Your task to perform on an android device: open a form and fill that in on Google Form.
Image 0: 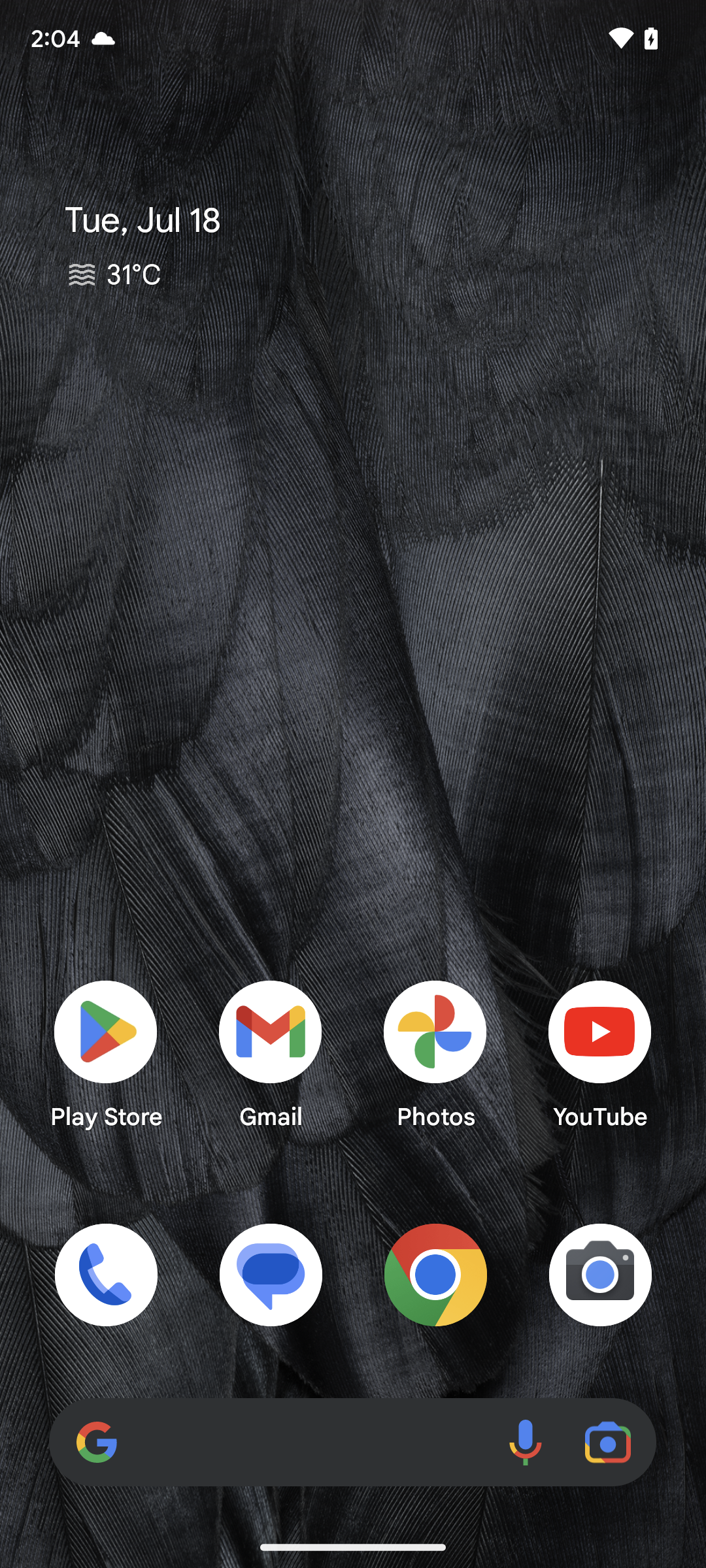
open Google Forms app
Step 0: open app "Forms app"
Image 1: 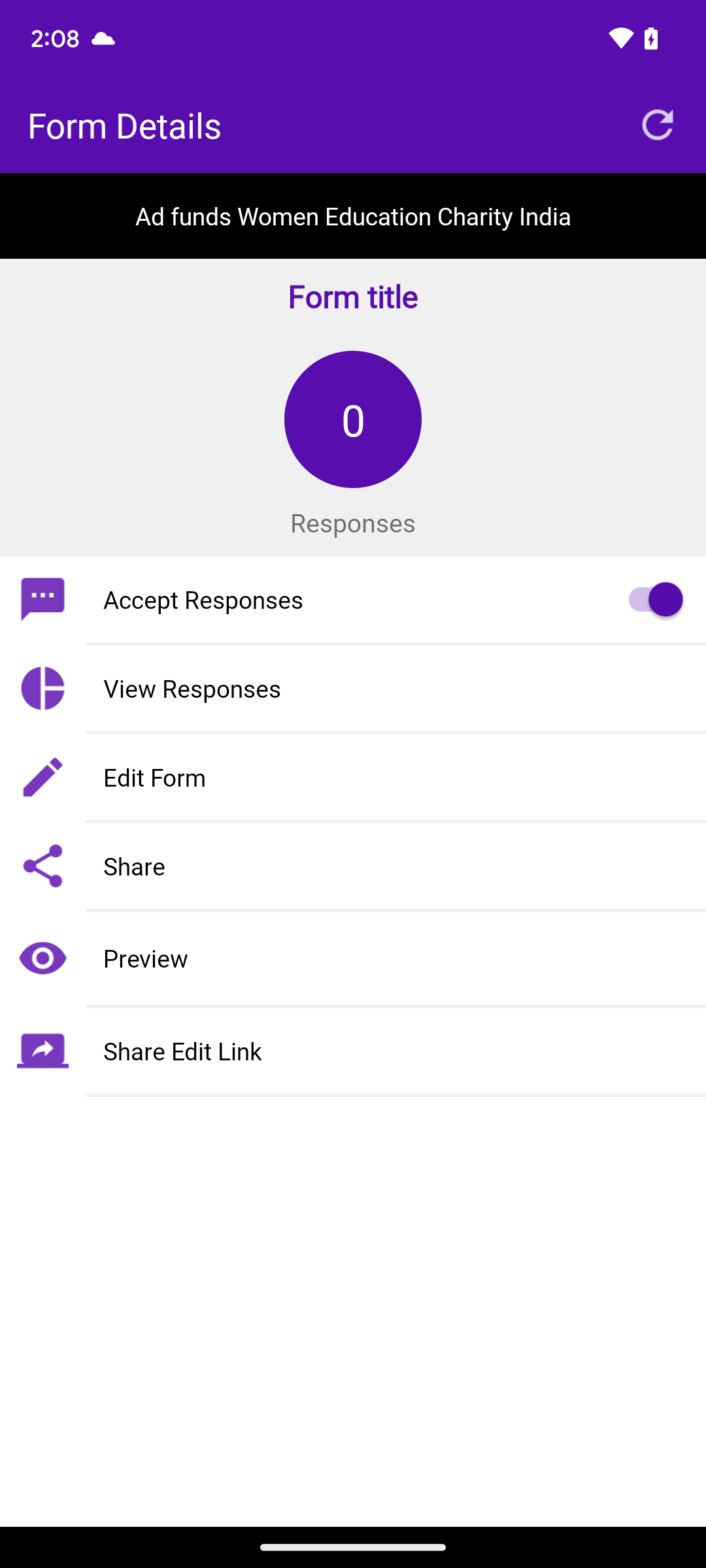
open Google Forms app
Step 1: wait
Image 3: 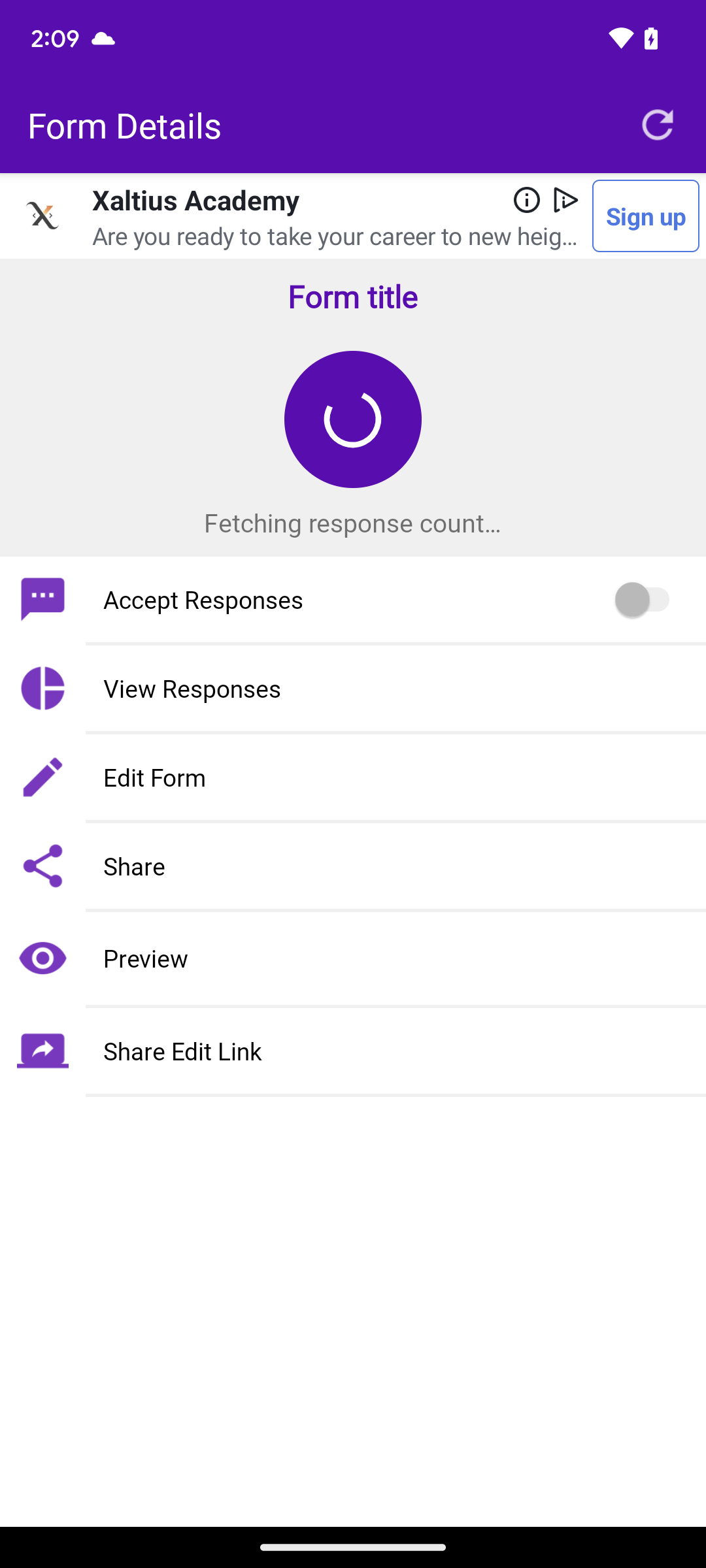
Go to the preview present at the second-last option.
Step 3: click (353, 958)
Image 4: 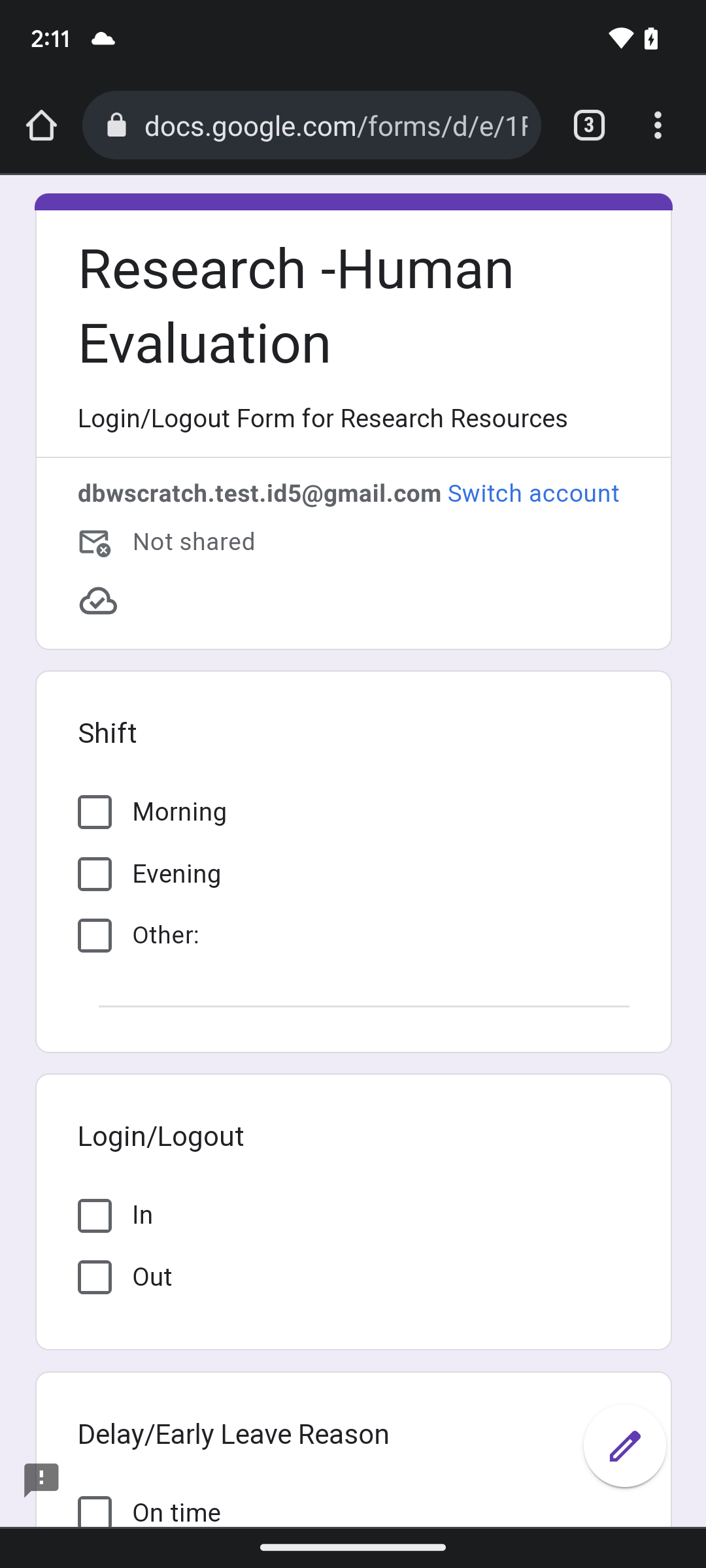
fill out the form
Step 4: click (95, 811)
Image 5: 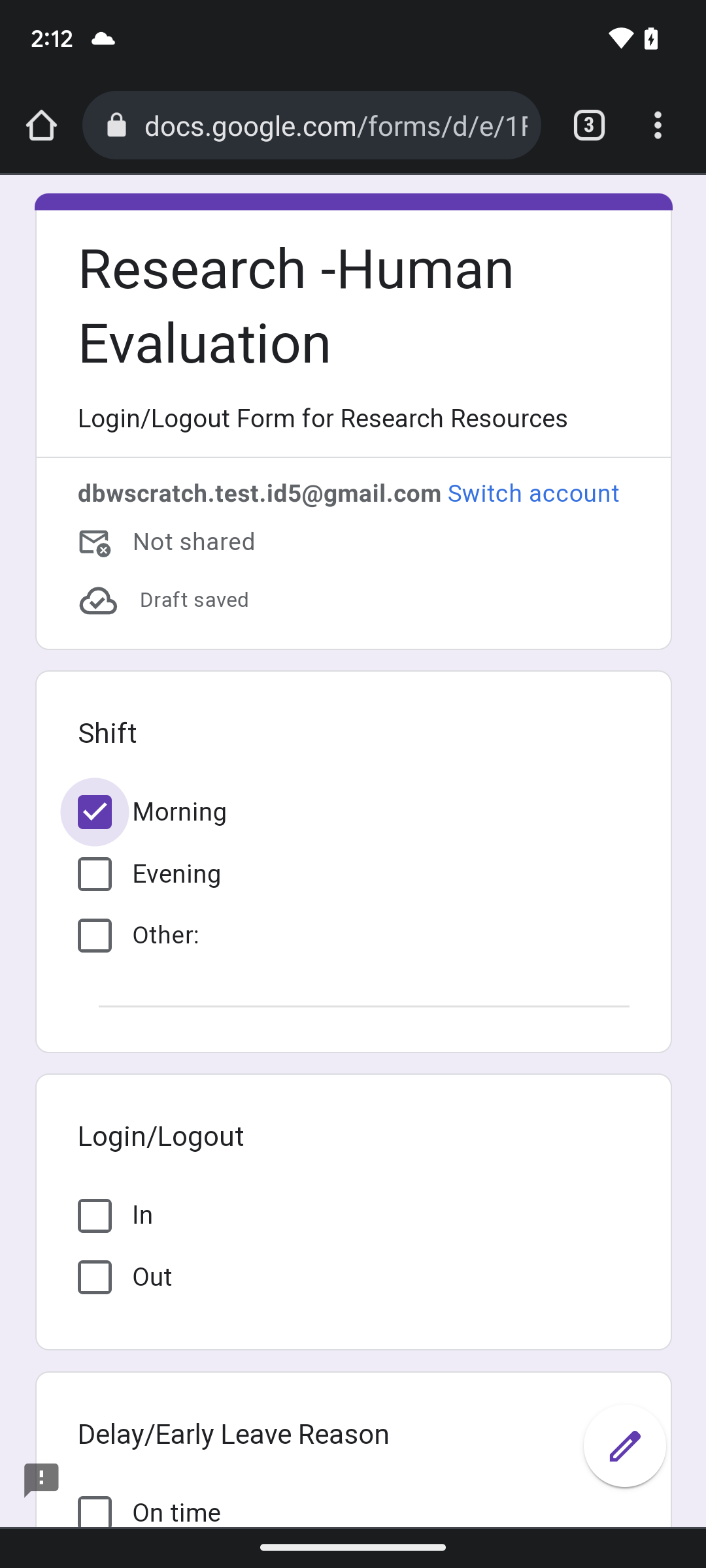
fill out the form
Step 5: click (95, 1215)
Image 6: 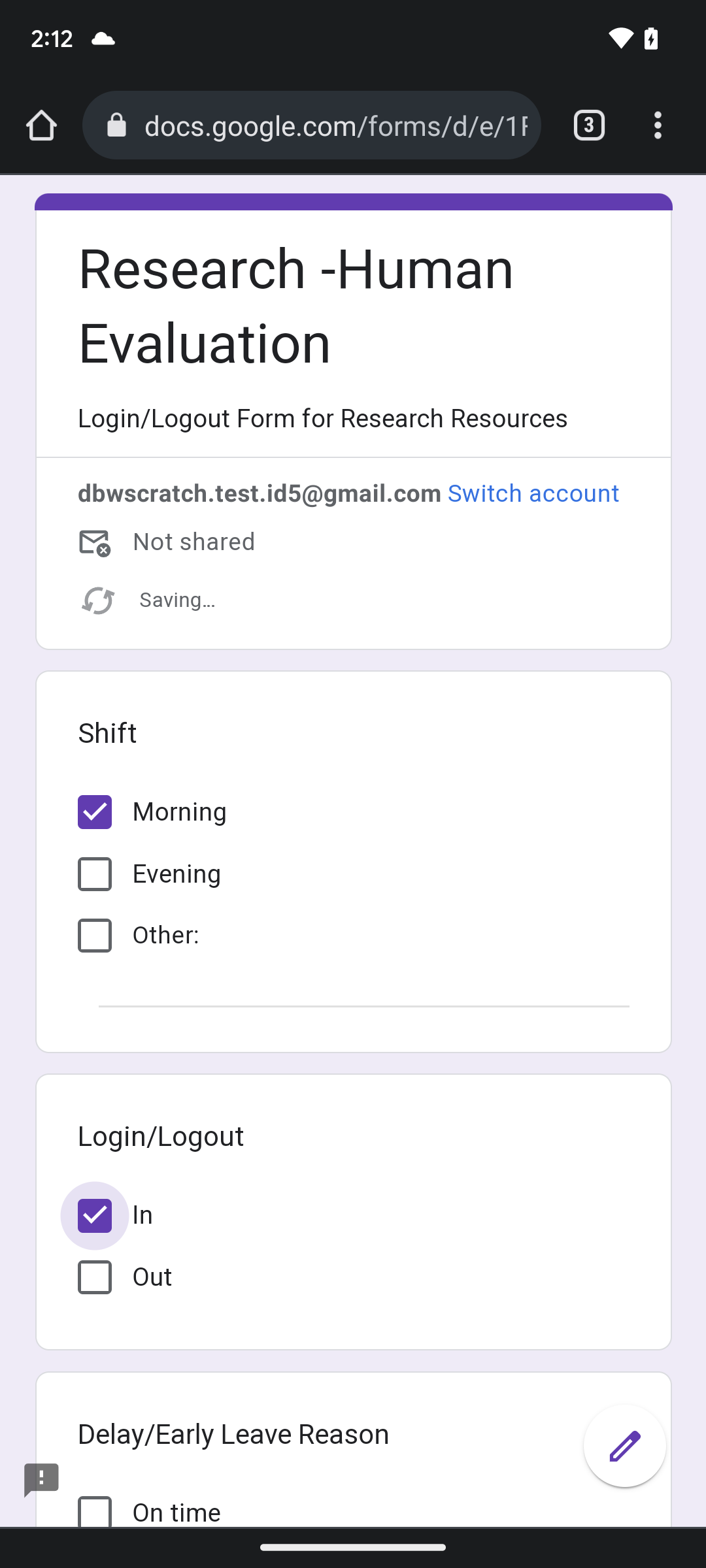
Scroll up to view more options in the form.
Step 6: scroll down
Image 7: 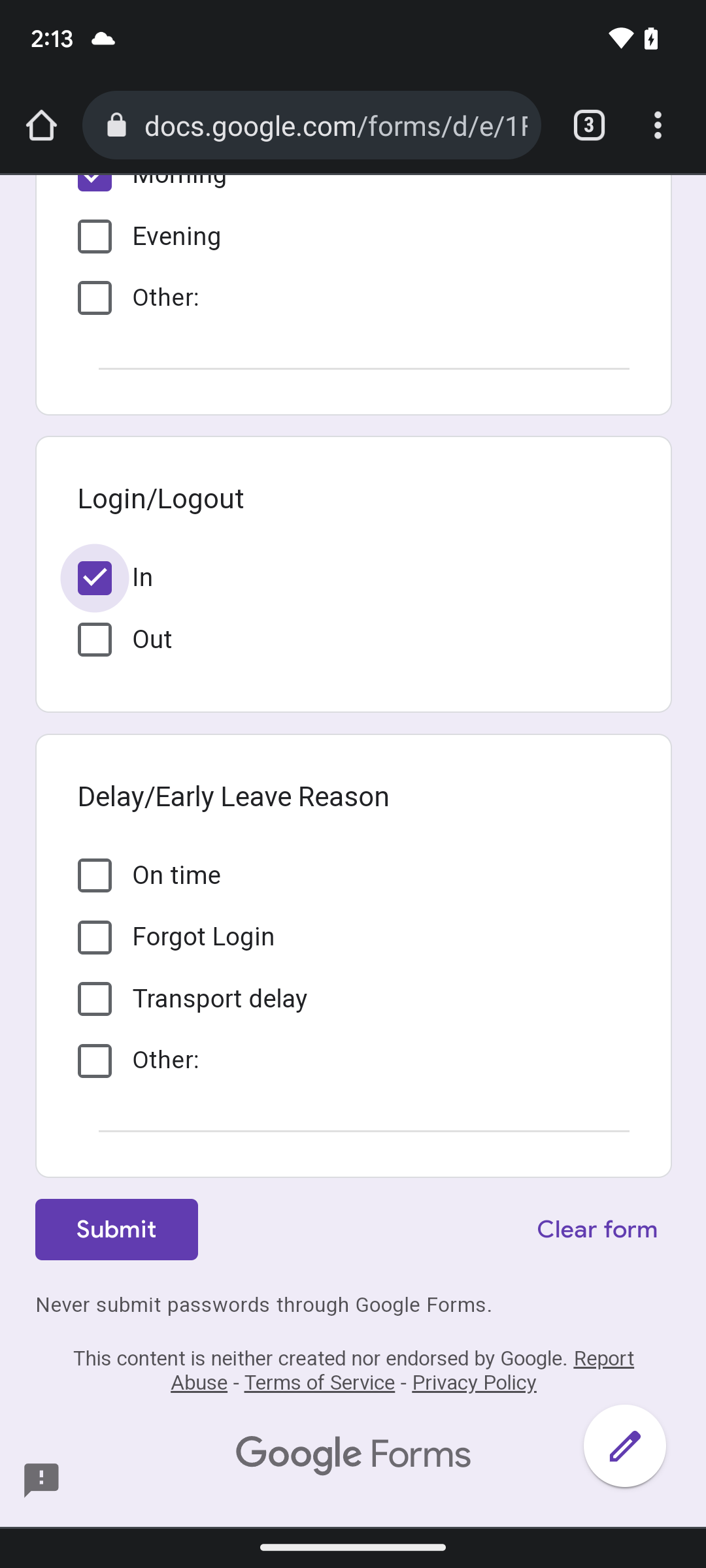
Click on the options.
Step 7: click (95, 877)